Your task to perform on an android device: I want to look at the items that have been added to the shopping cart using the BigBasket app.
Image 0: 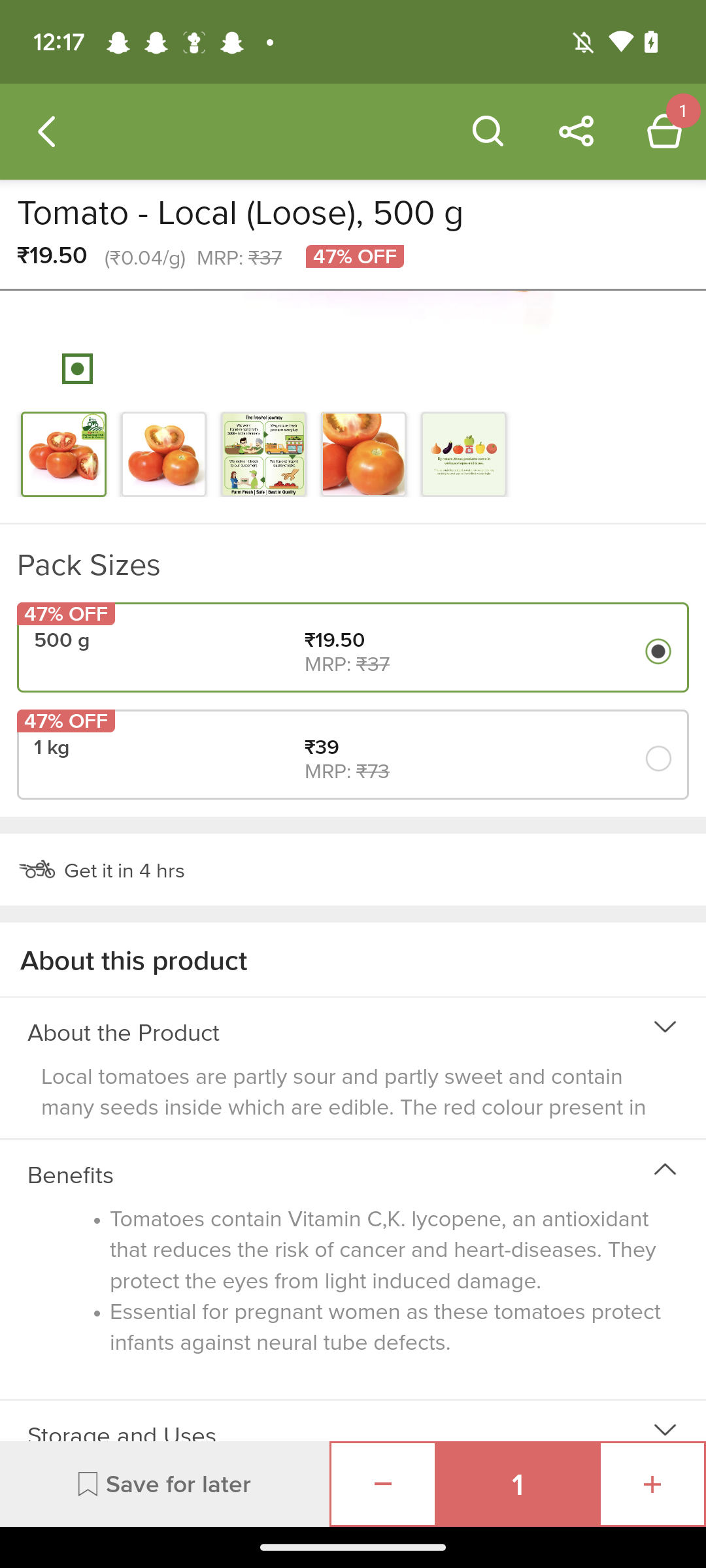
Click on 3D icon
Step 0: click (659, 114)
Image 1: 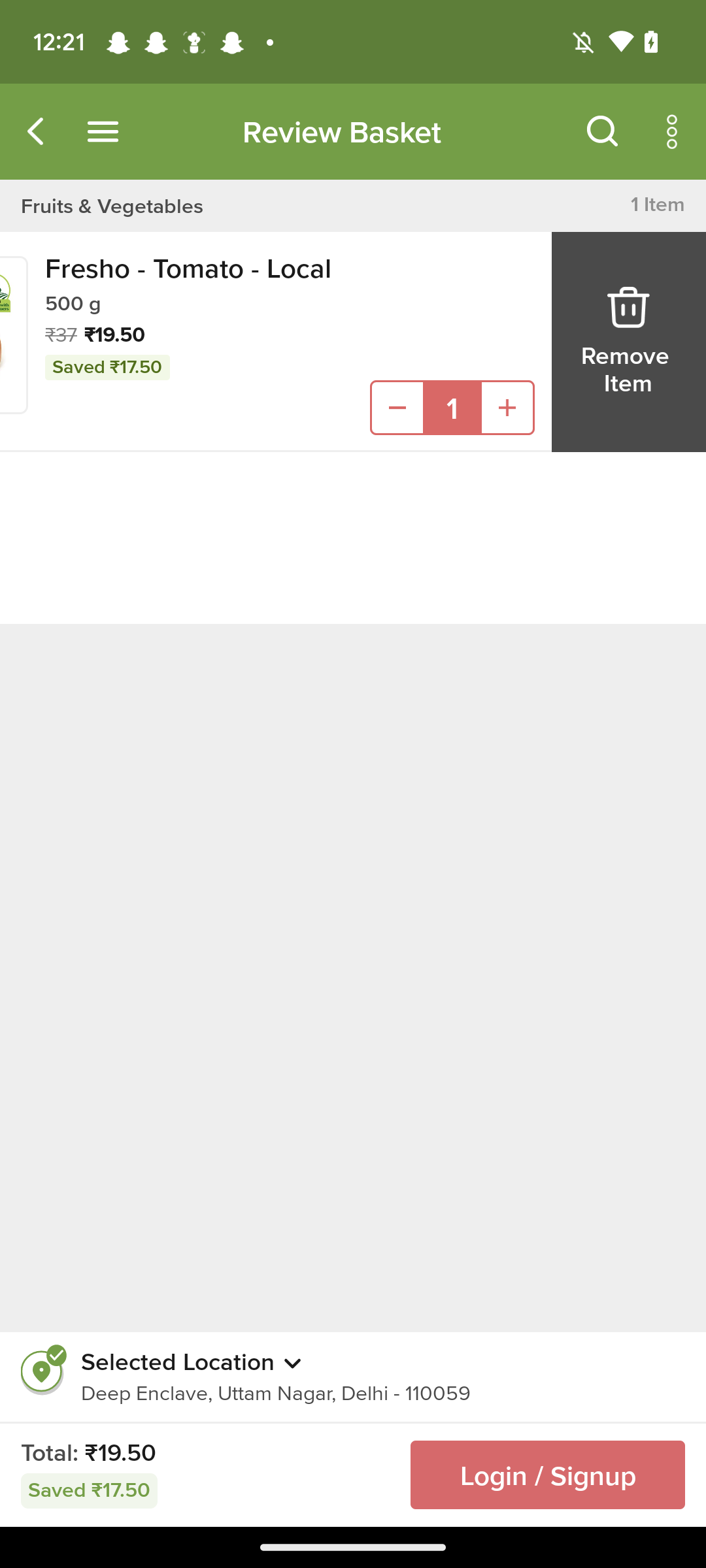
Click on 3D icon
Step 1: wait